Your task to perform on an android device:  I am looking for  Hiking shoes in the size “8” so apply the Size Filter and view the Hiking Shoes on the Snapdeal app.
Image 0: 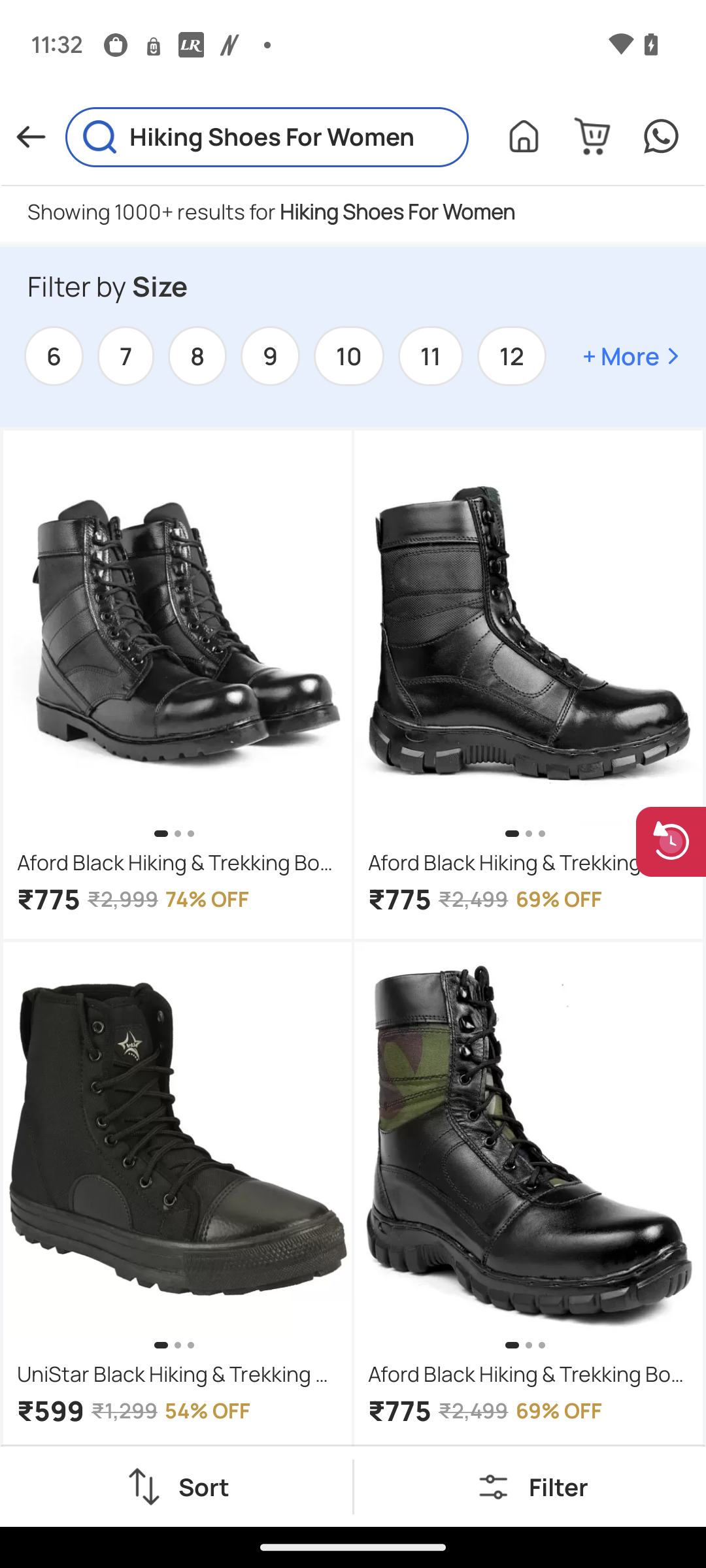
click on the filter tab at the bottom right corner.
Step 0: click (558, 1486)
Image 1: 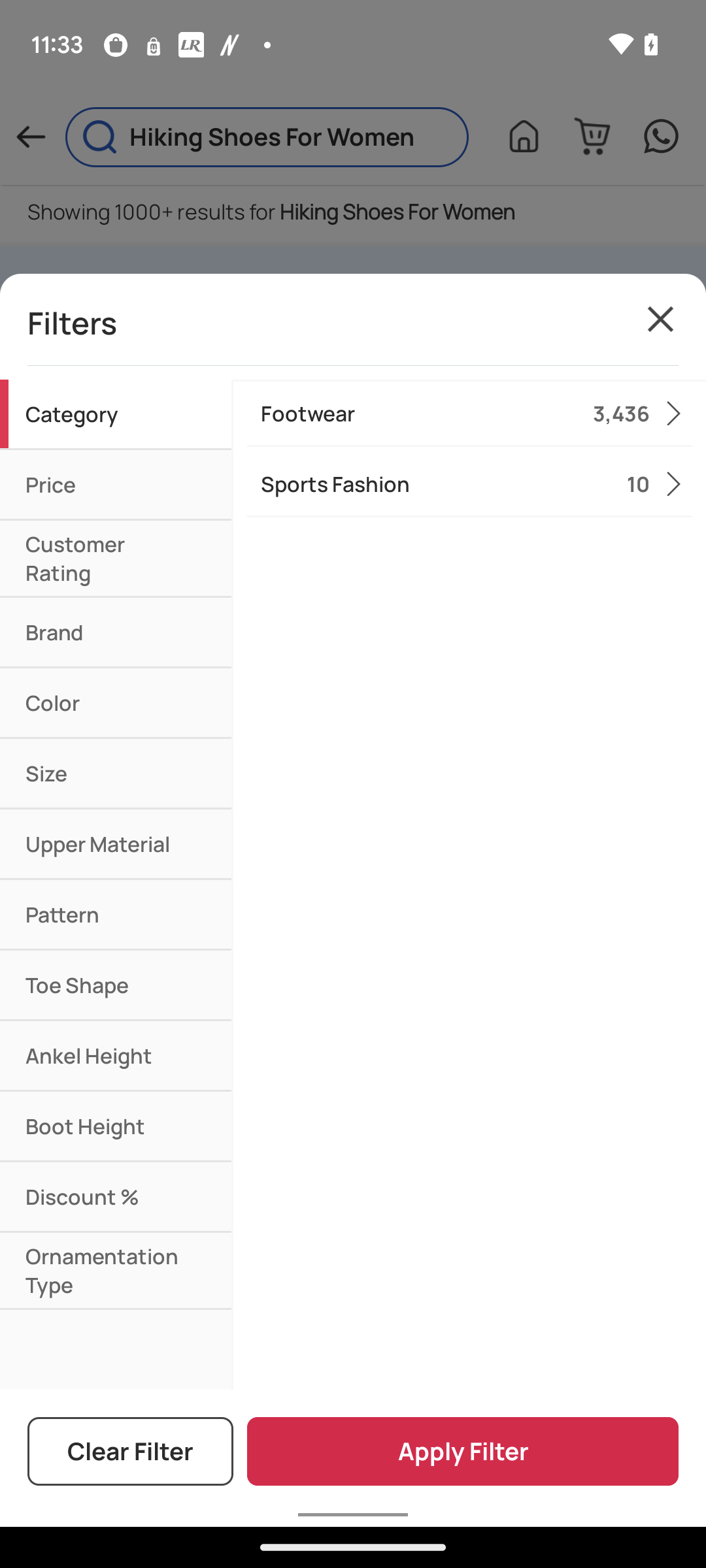
click on the size tab.
Step 1: click (109, 773)
Image 2: 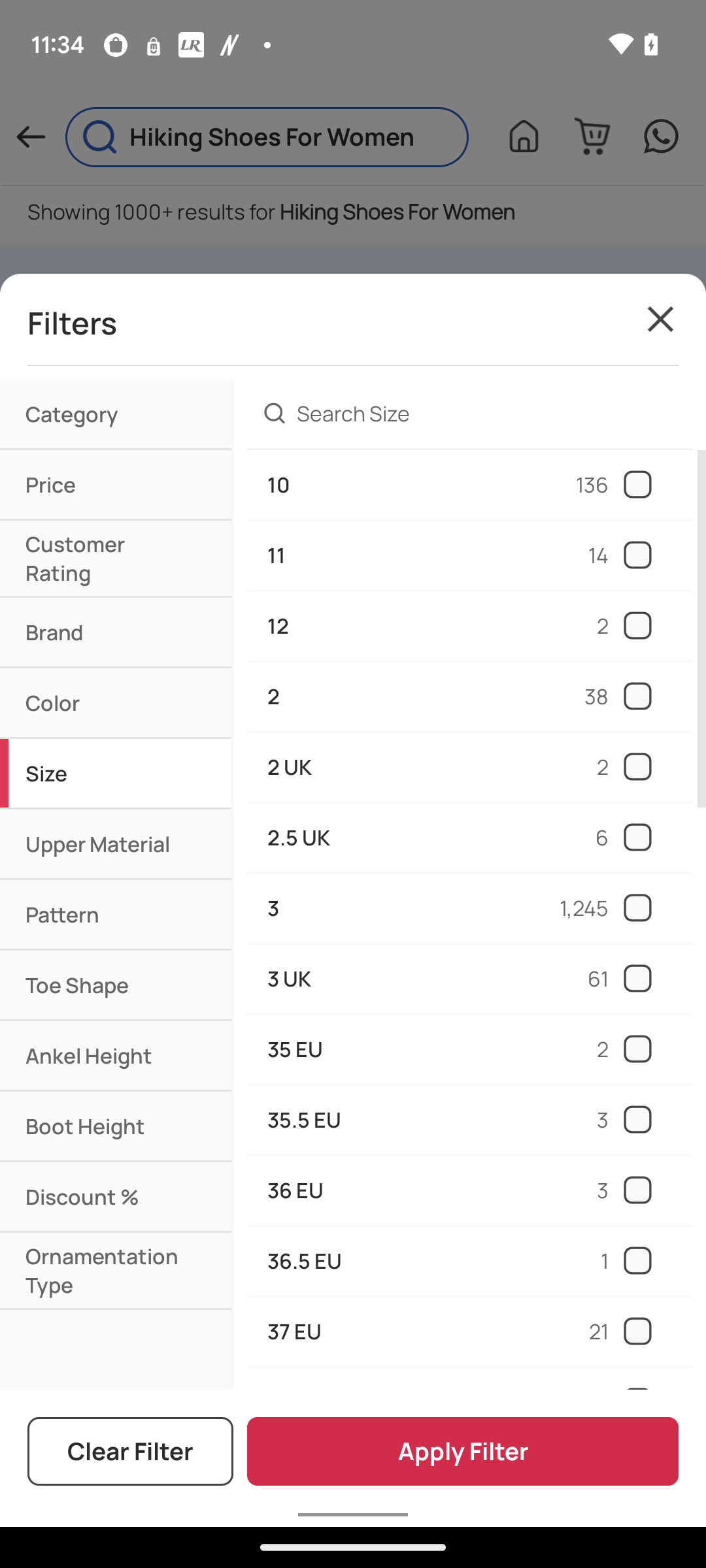
scroll up the size chart.
Step 2: scroll down
Image 3: 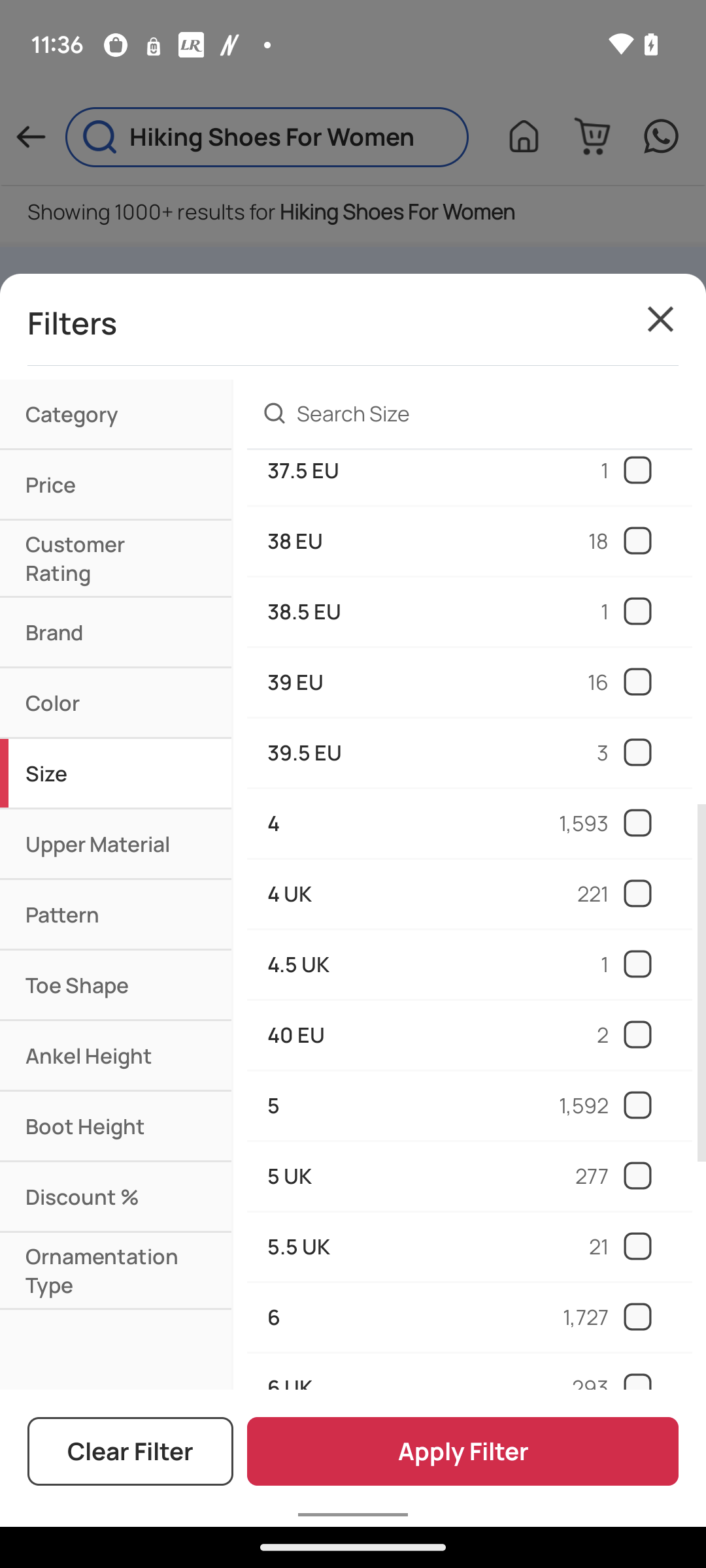
scroll up the size chart.
Step 3: scroll down
Image 4: 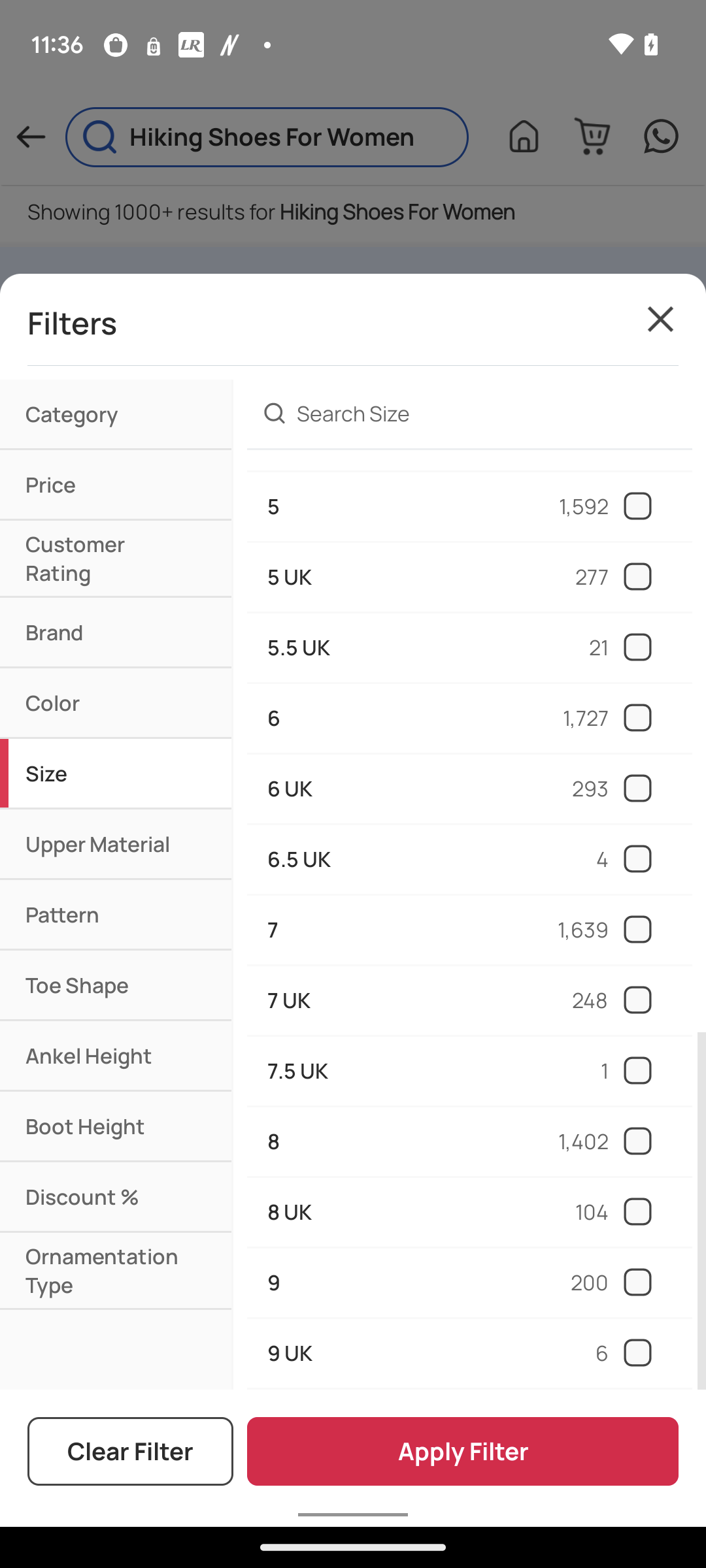
click on the checkbox of size 8.
Step 4: click (663, 1141)
Image 5: 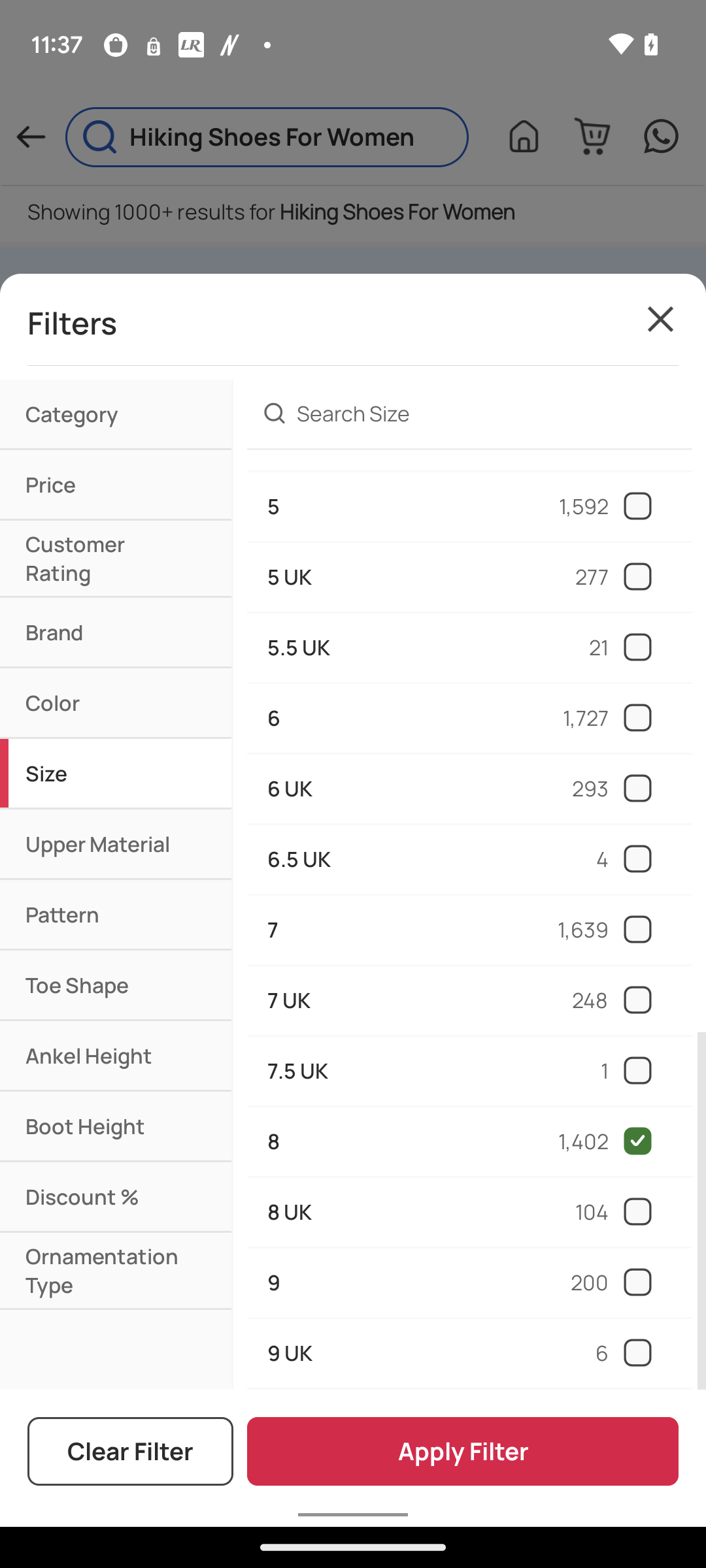
click on the tab apply filter at the bottom right corner of the screen.
Step 5: click (463, 1451)